Your task to perform on an android device: I have to leave for the airport in the next 30 minutes, but before that, I need to complete an important task. Set a timer for 30 minutes in the clock app so that my flight will not be missed.
Image 0: 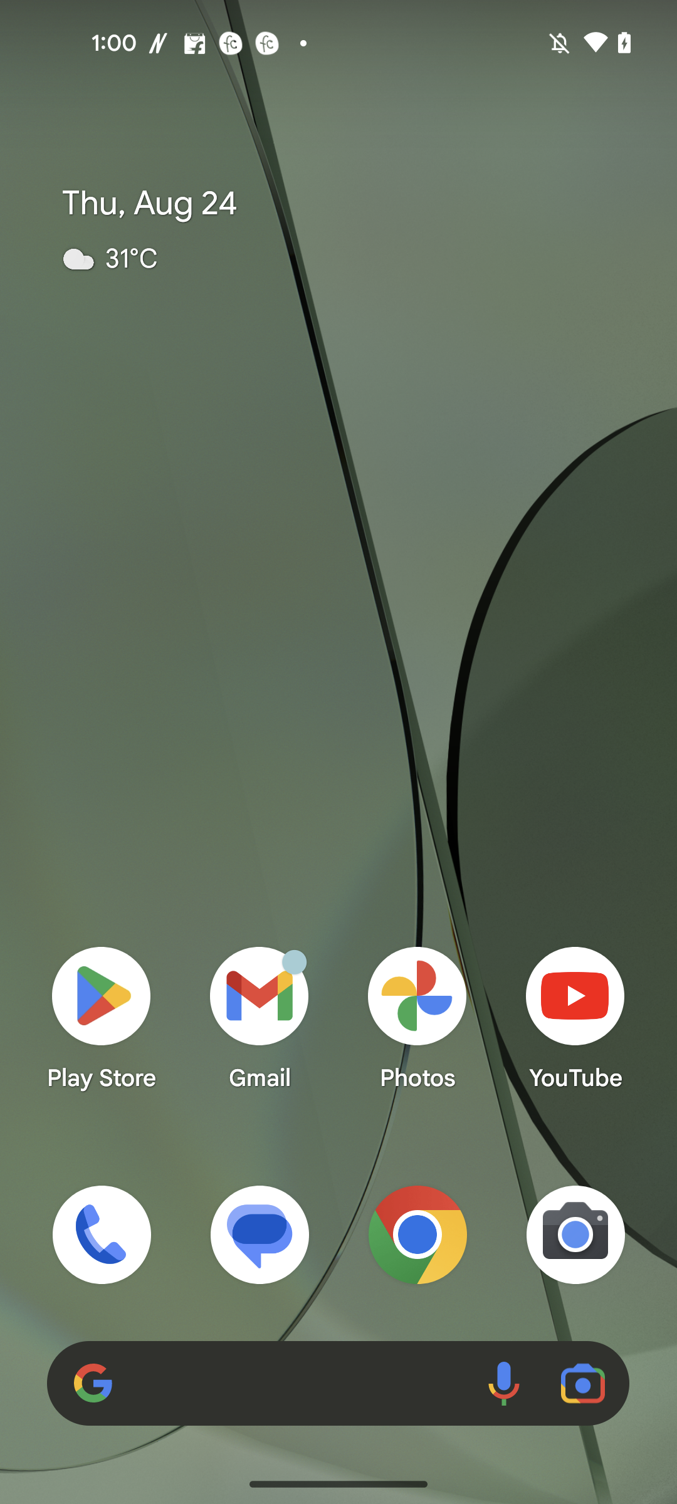
Open the Clock app
Step 0: open app "Clock"
Image 1: 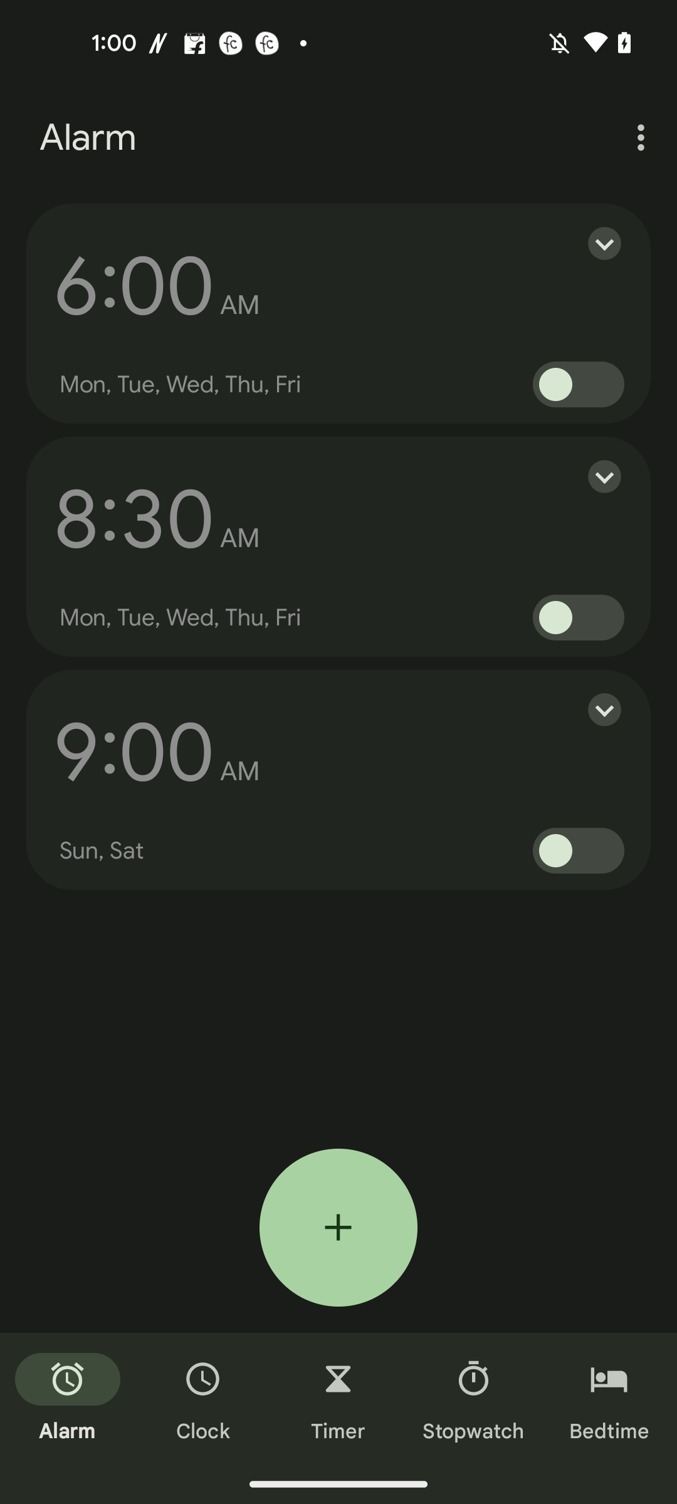
Go to the timer section
Step 1: click (338, 1399)
Image 2: 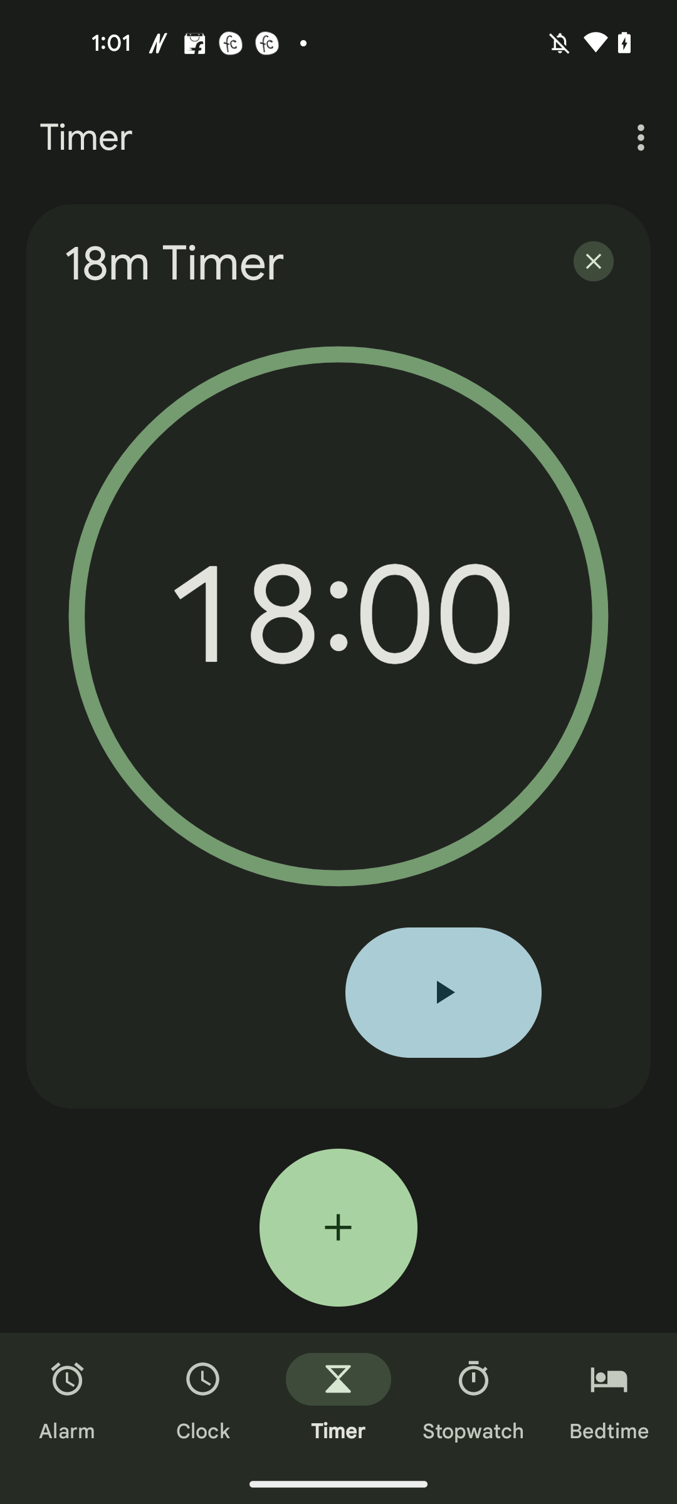
Click on the plus icon
Step 2: click (338, 1227)
Image 3: 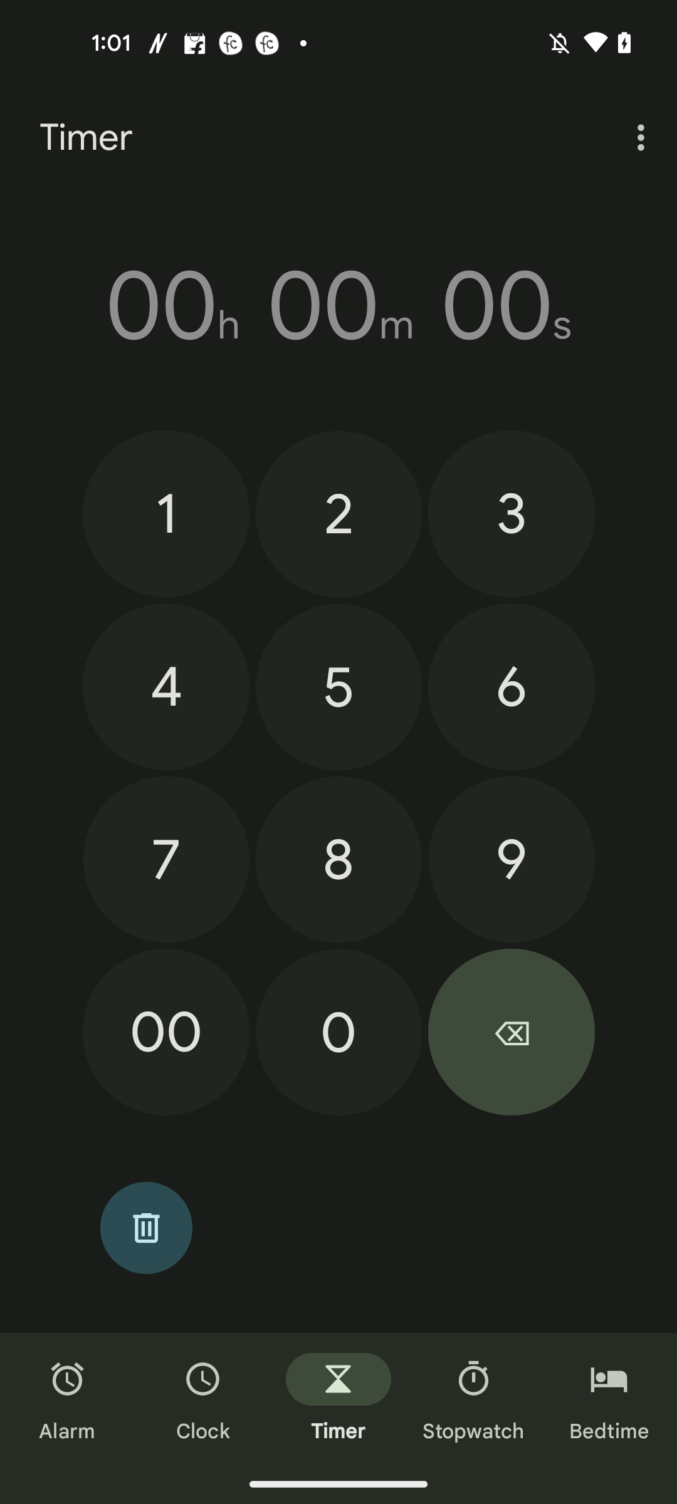
Set the timer minutes to 30
Step 3: click (507, 513)
Image 4: 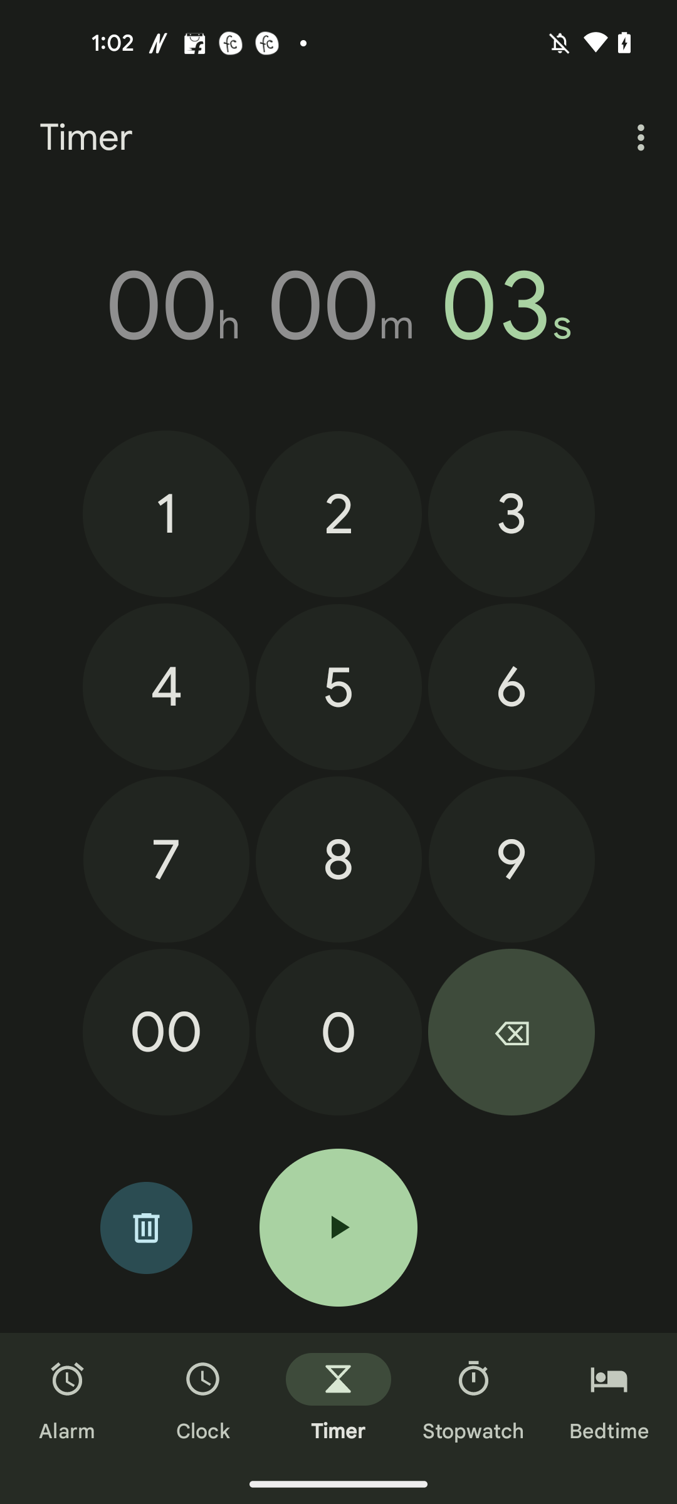
Set the timer minutes to 30
Step 4: click (166, 1032)
Image 5: 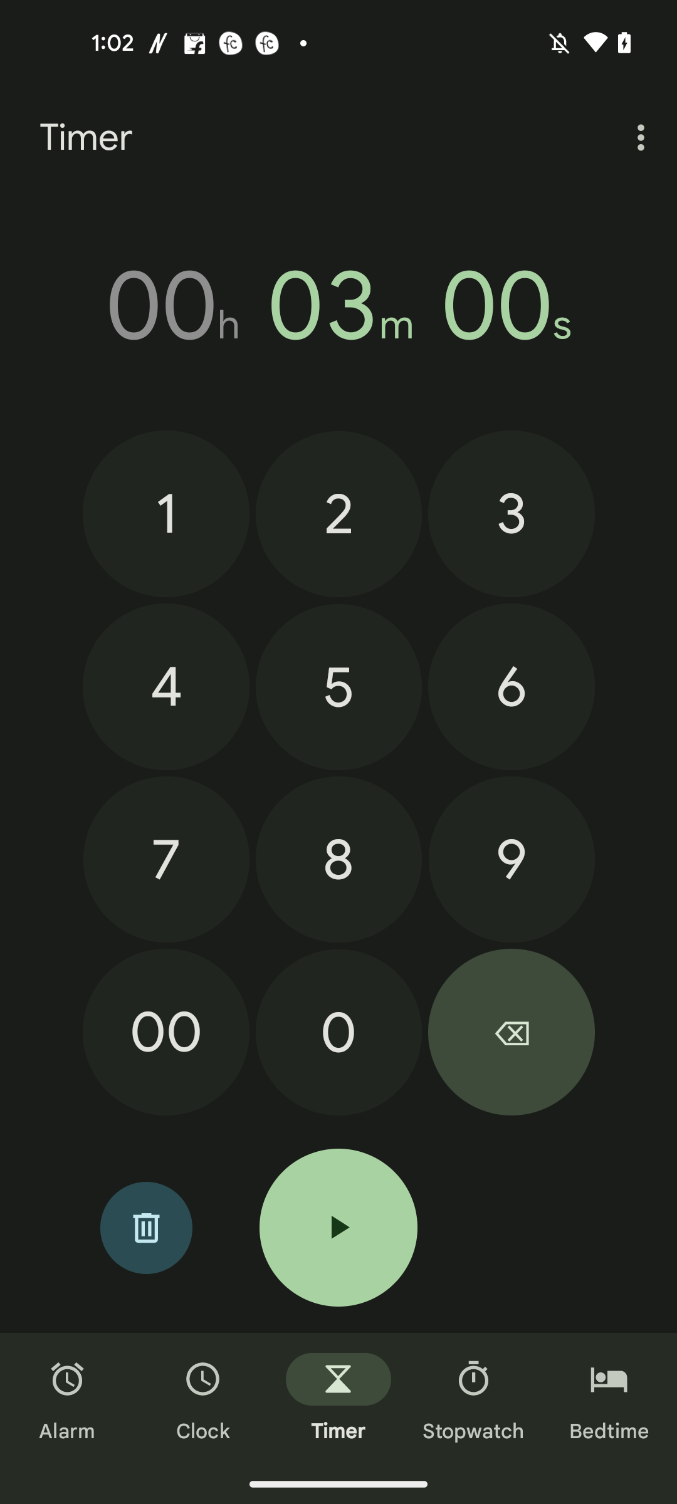
Set the timer minutes to 30
Step 5: click (338, 1031)